Your task to perform on an android device: I want to be on time at every calendar event, so set the event notification to 15 minutes earlier .
Image 0: 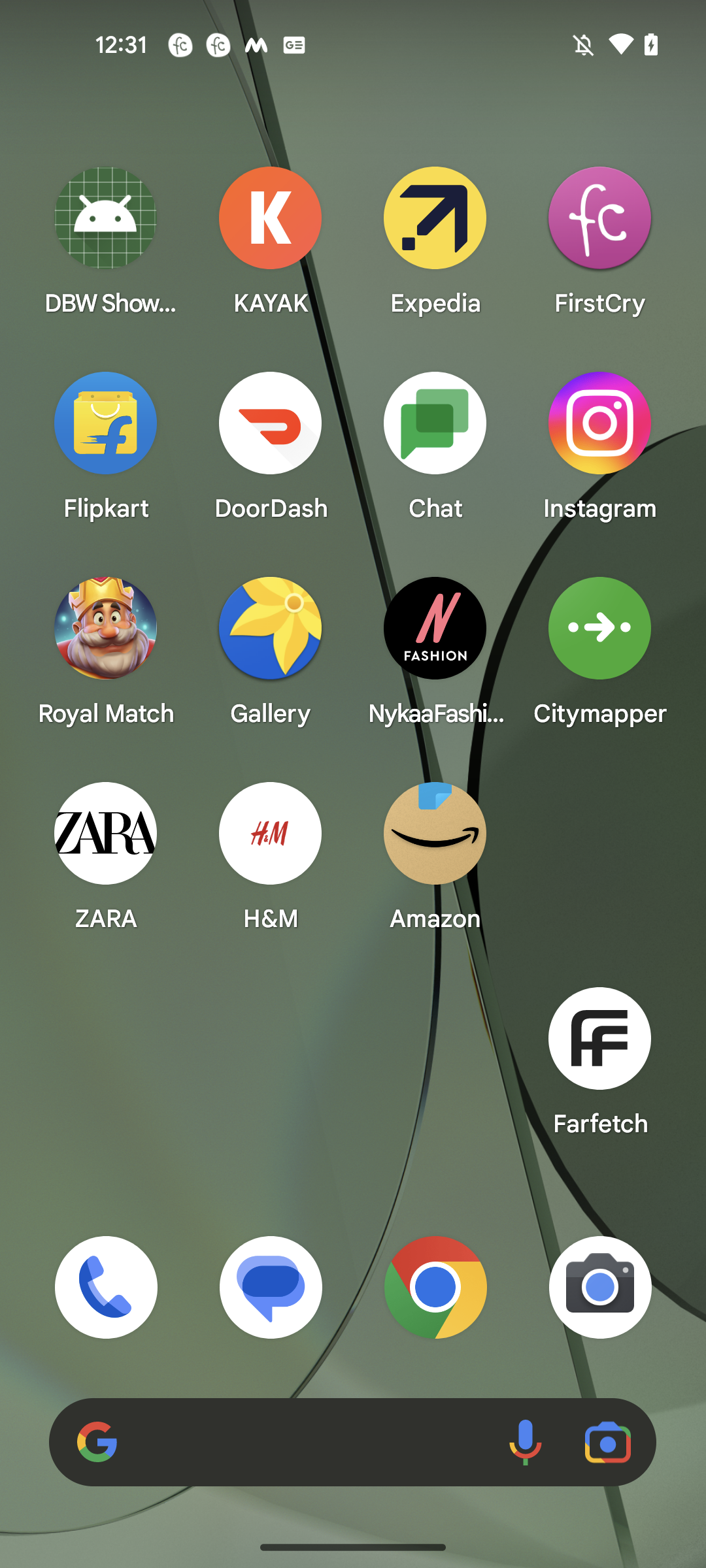
Open the Calendar app
Step 0: open app "Calendar"
Image 1: 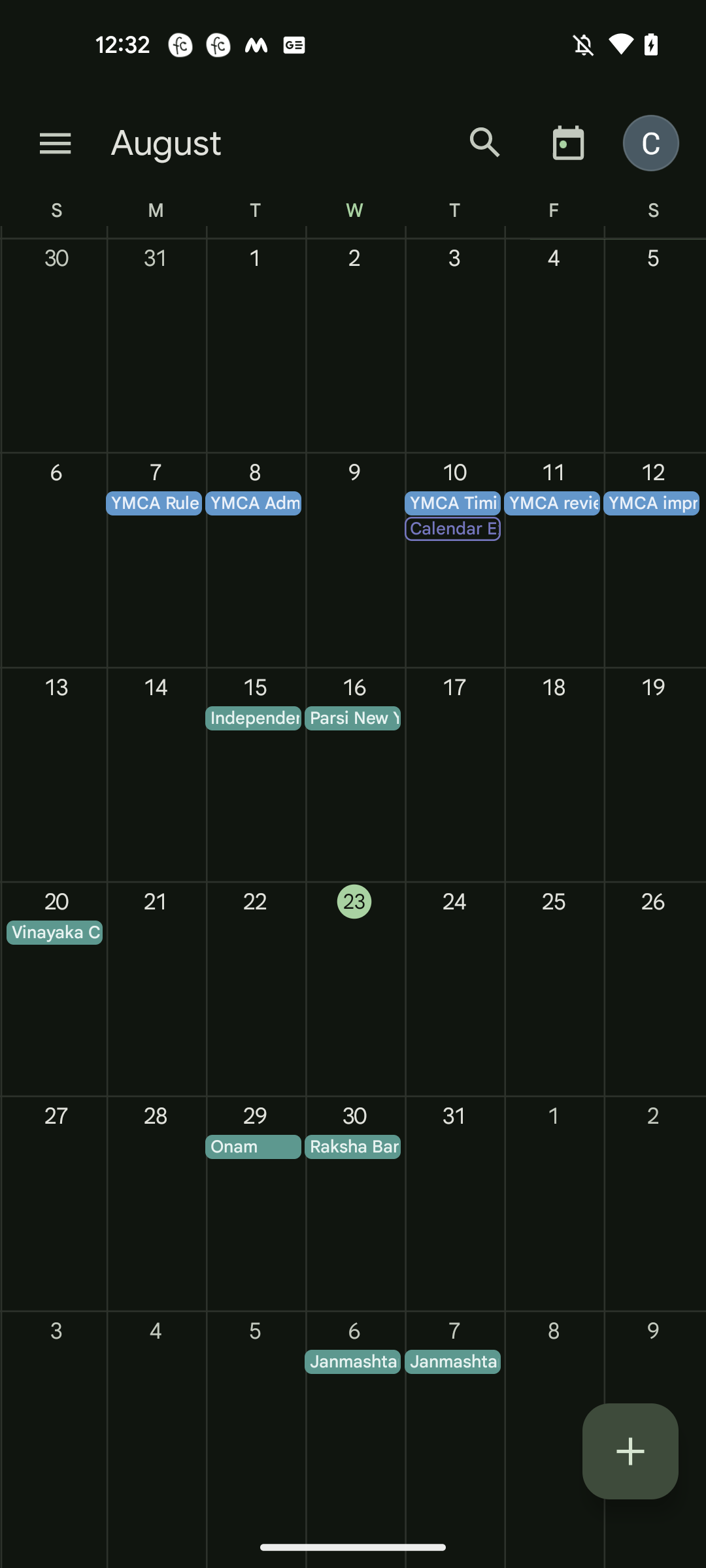
Click on the three bar menu button at the top left corner of the screen
Step 1: click (55, 143)
Image 2: 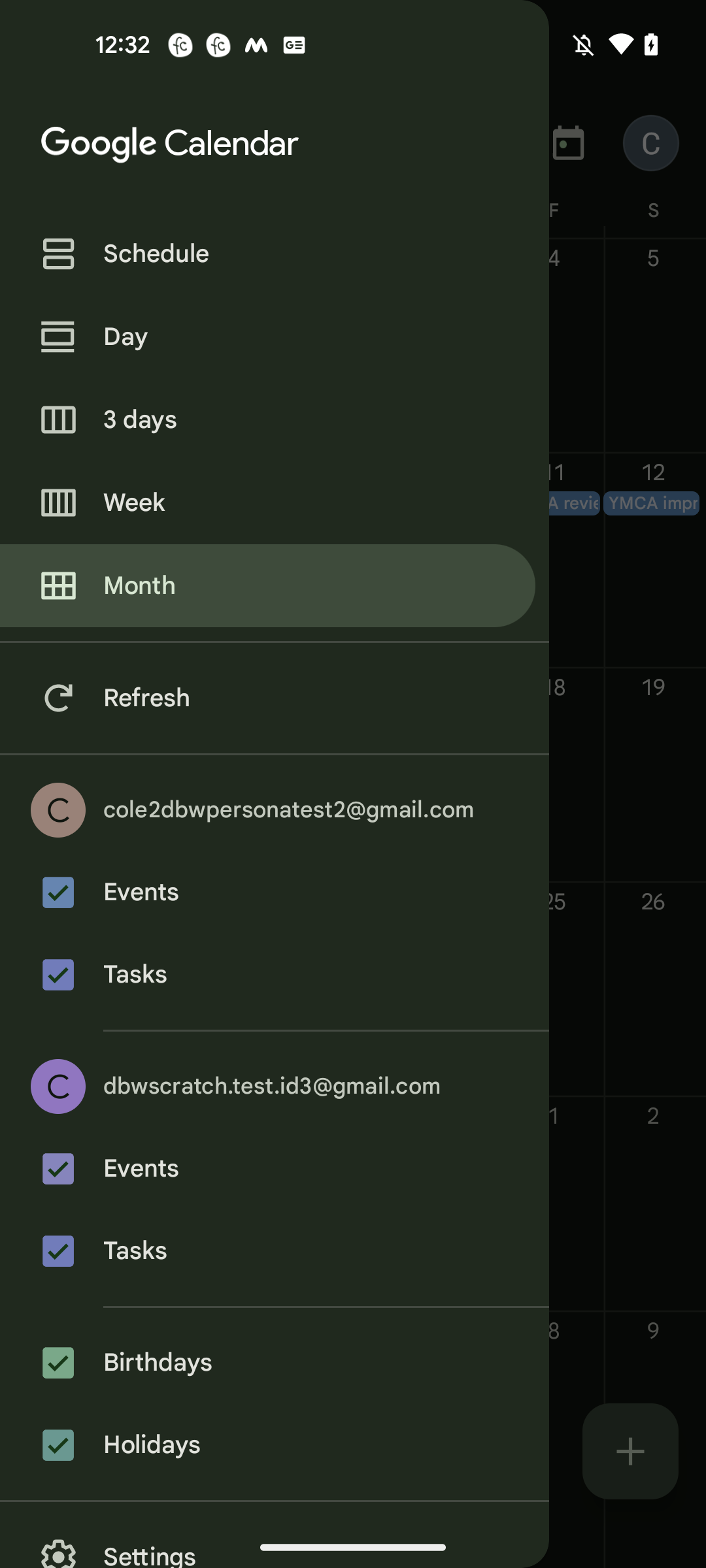
Go to the settings of the app
Step 2: click (275, 1541)
Image 3: 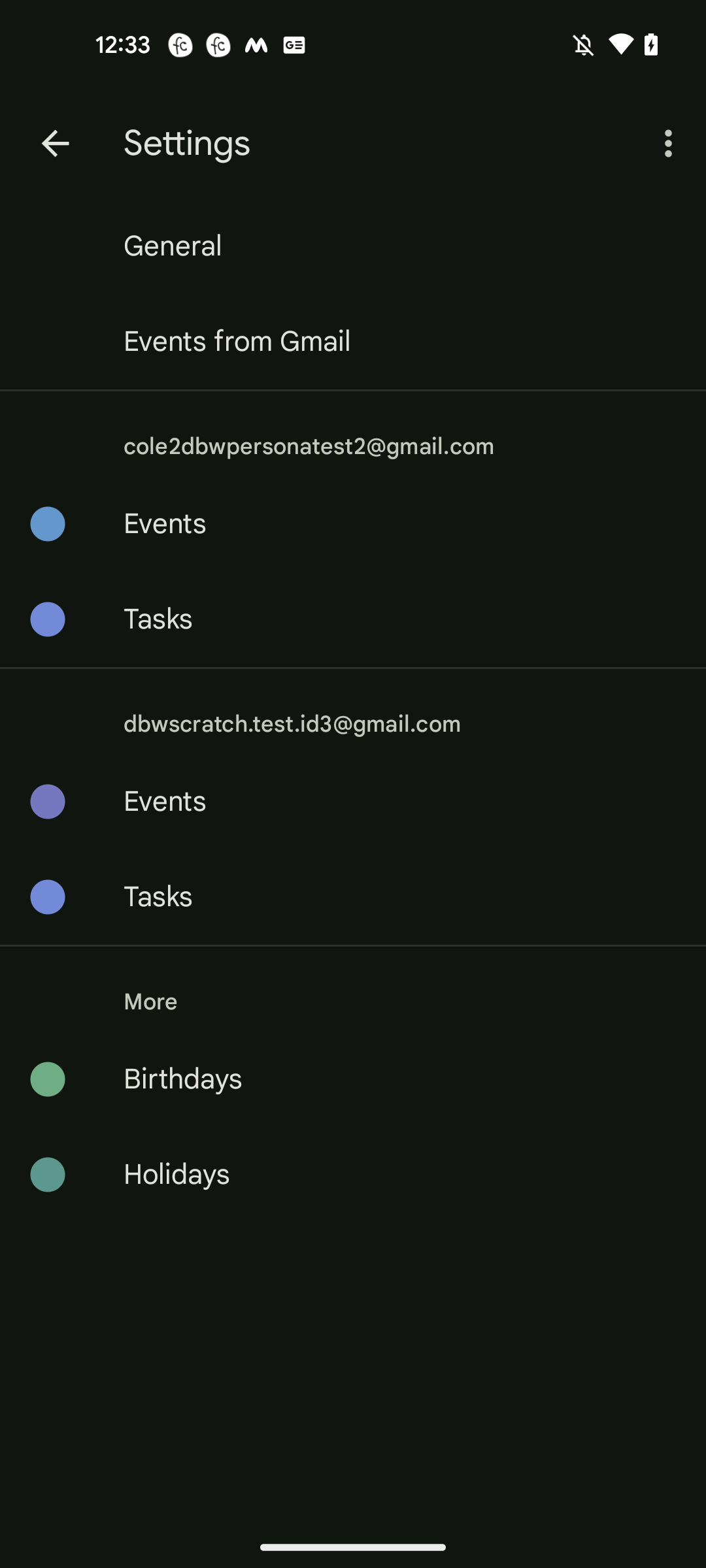
Click on the Events option of the cole2dbwpersonatest2@gmail.com
Step 3: click (165, 523)
Image 4: 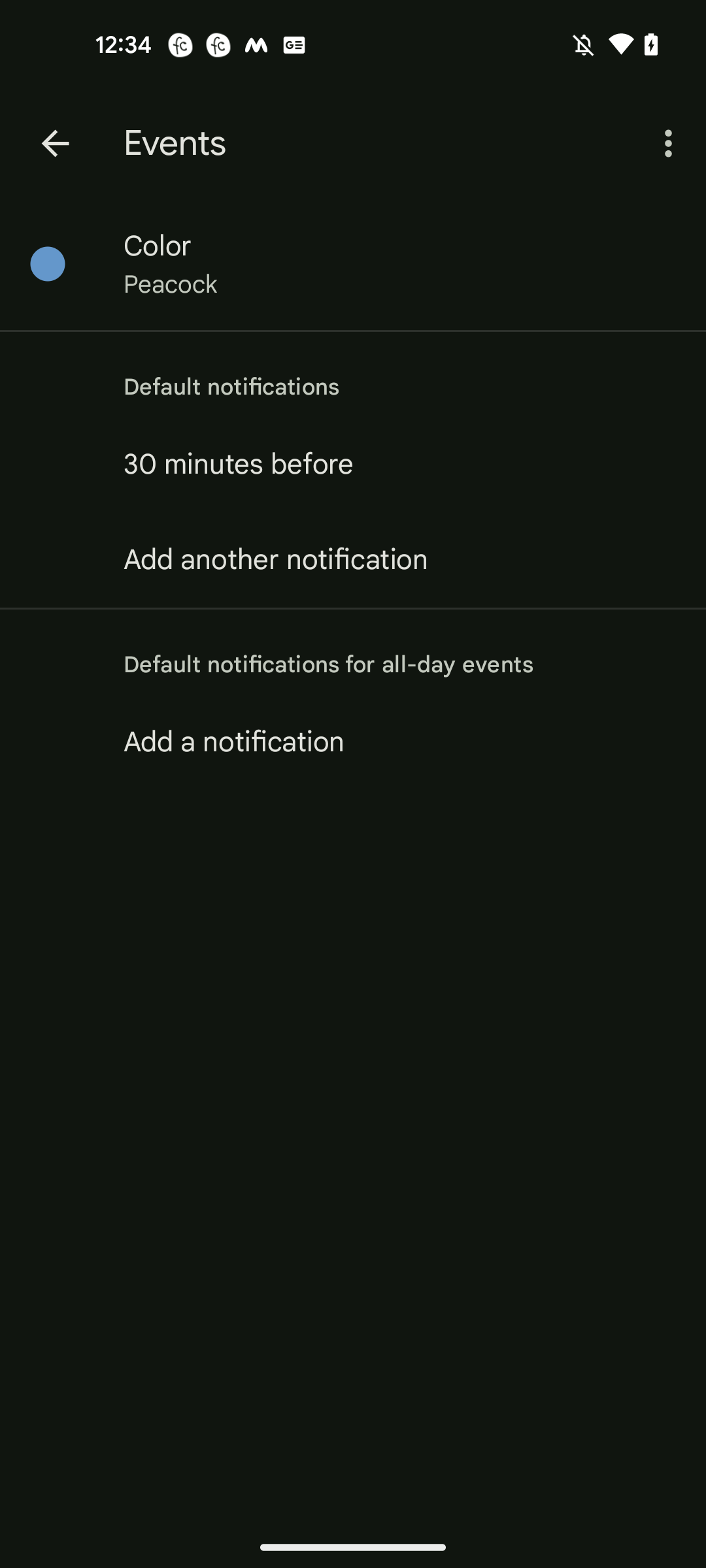
Click on the 30 minutes before notification option
Step 4: click (239, 465)
Image 5: 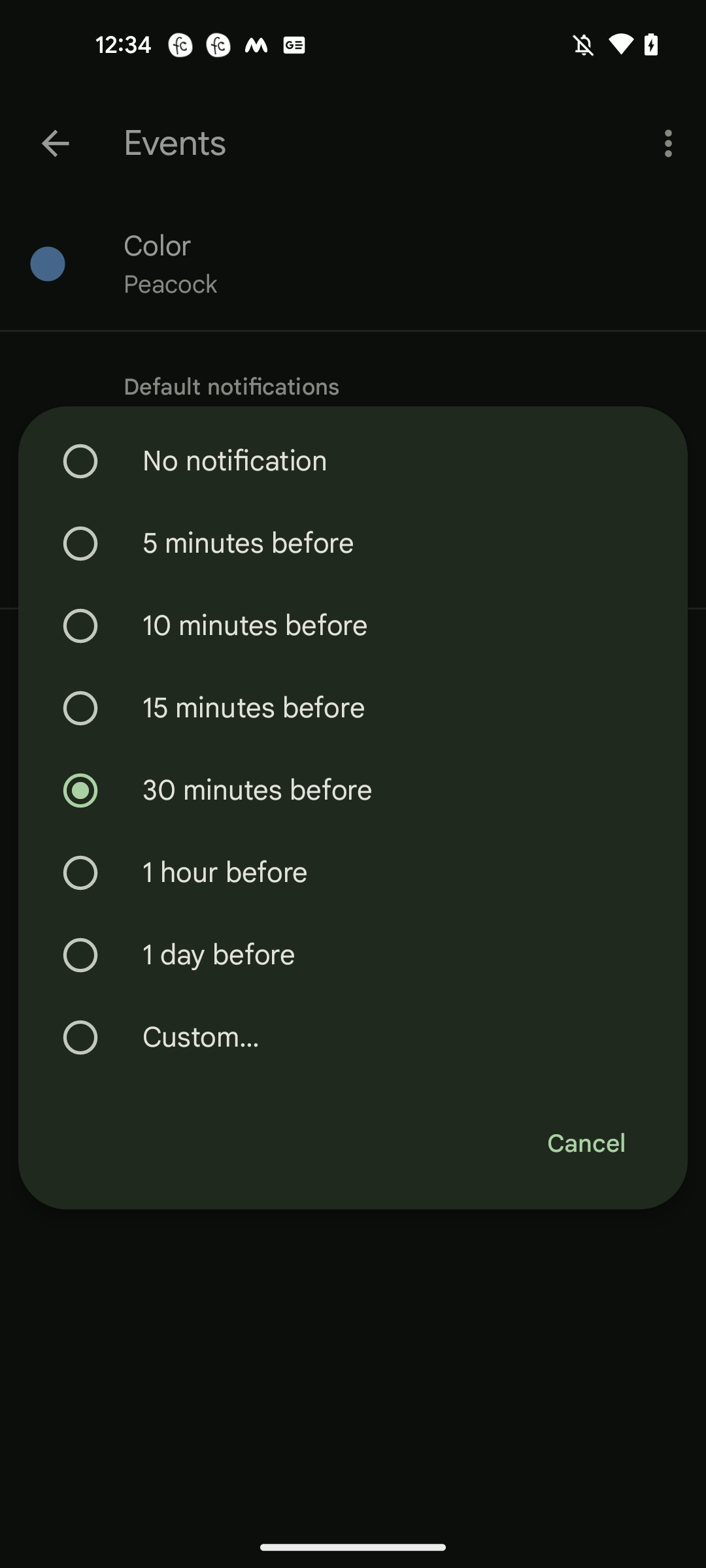
Select the 15 minutes before notification option
Step 5: click (352, 708)